Your task to perform on an android device: I like to get updates regarding new recipes. Enable Notification in the Cookpad app.
Image 0: 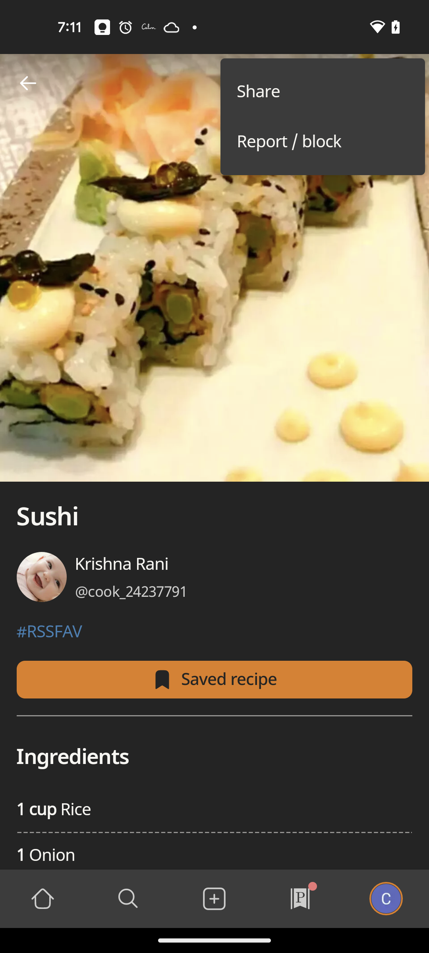
Go back to previous screen
Step 0: press back button
Image 1: 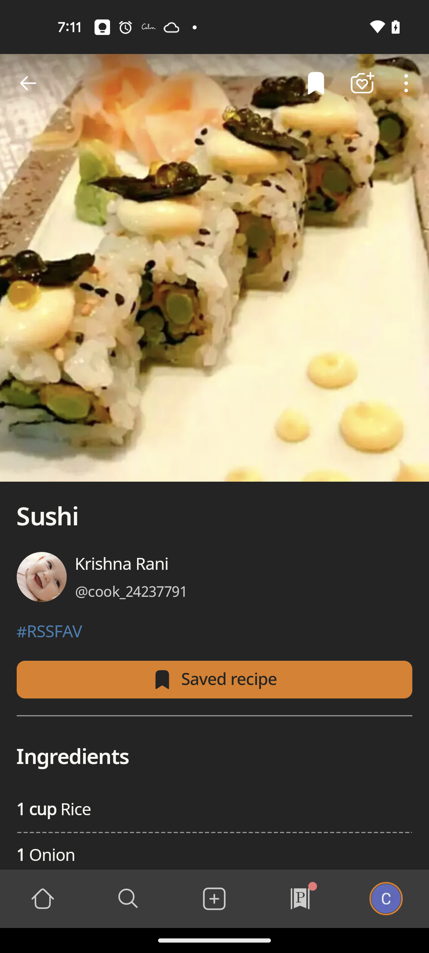
Click on the Profile icon at the bottom right of the screen
Step 1: click (386, 899)
Image 3: 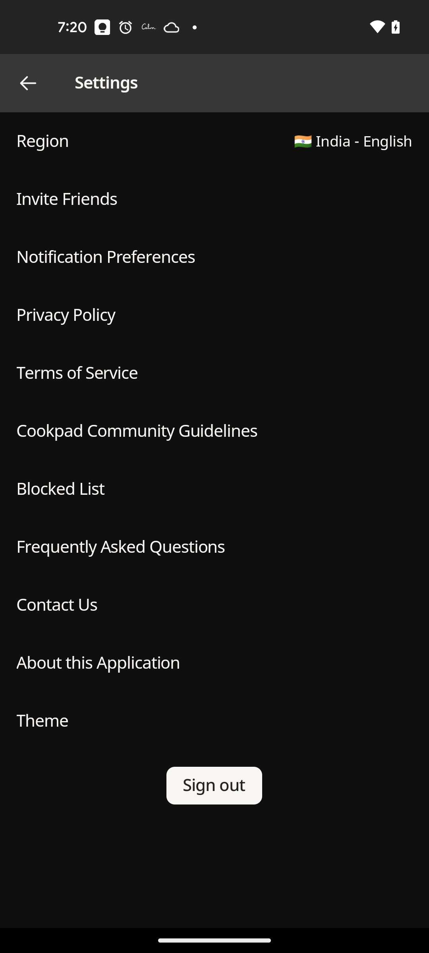
Click on the Notification Preferences
Step 3: click (214, 257)
Image 4: 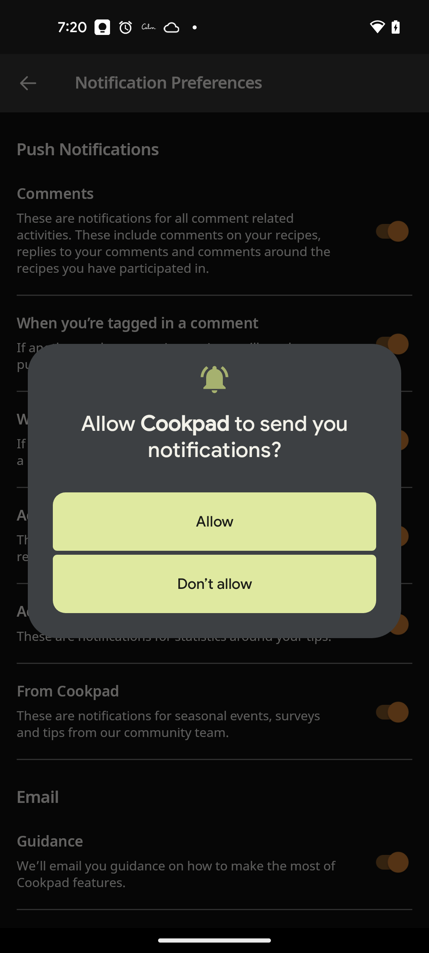
Click on the Allow at the pop up window
Step 4: click (214, 521)